Your task to perform on an android device: Export all reminders to the google drive
Image 2: 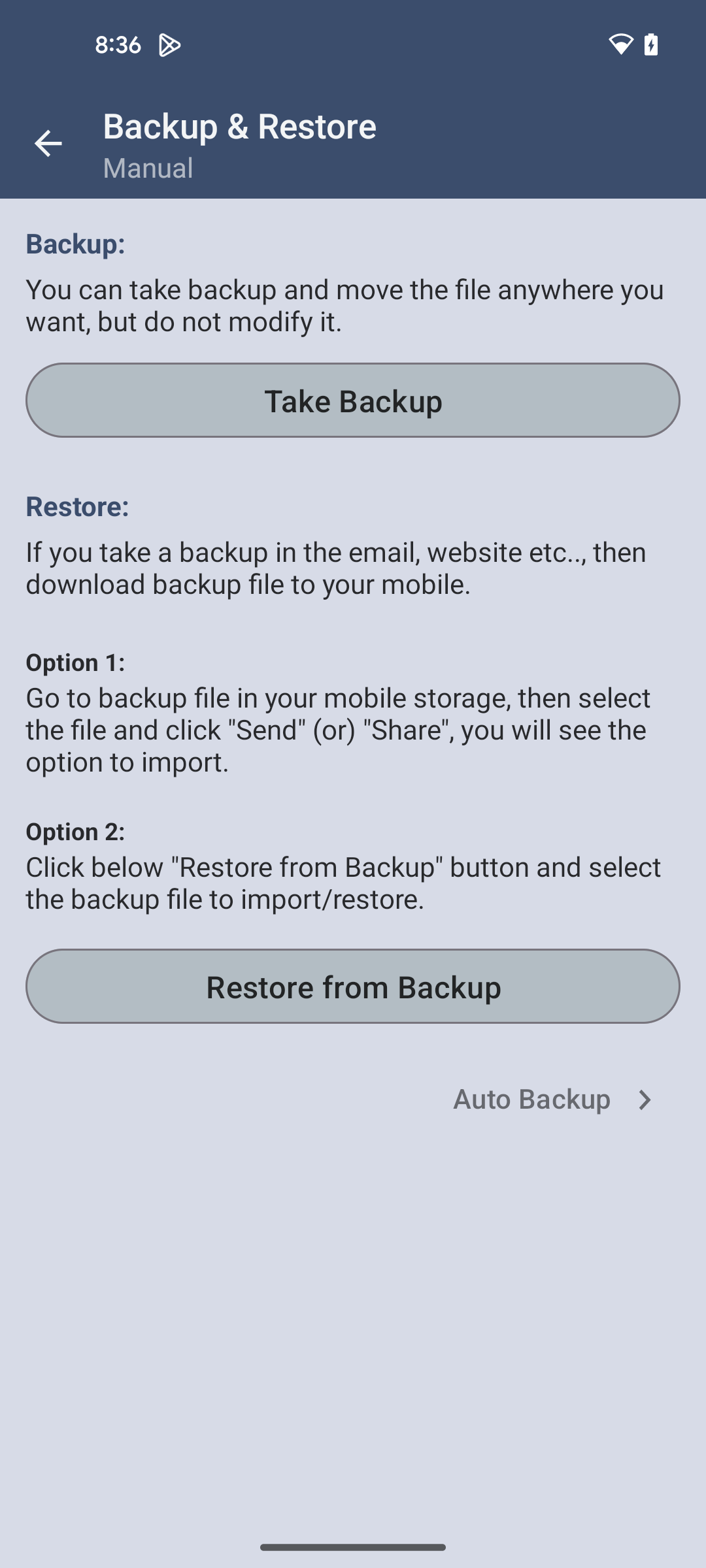
Click on Take Backup button
Step 2: click (352, 400)
Image 3: 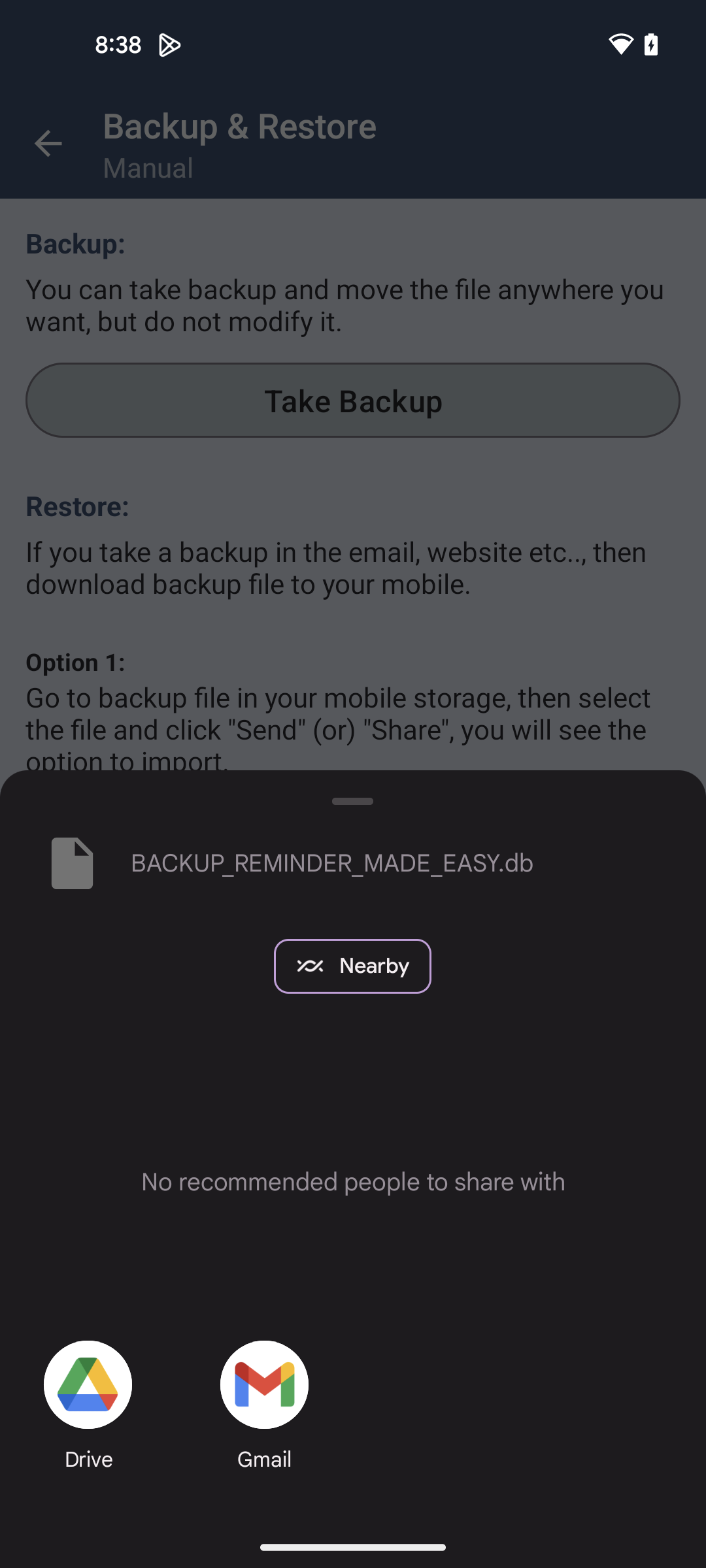
click on Drive at the bottom left corner
Step 3: click (87, 1384)
Image 4: 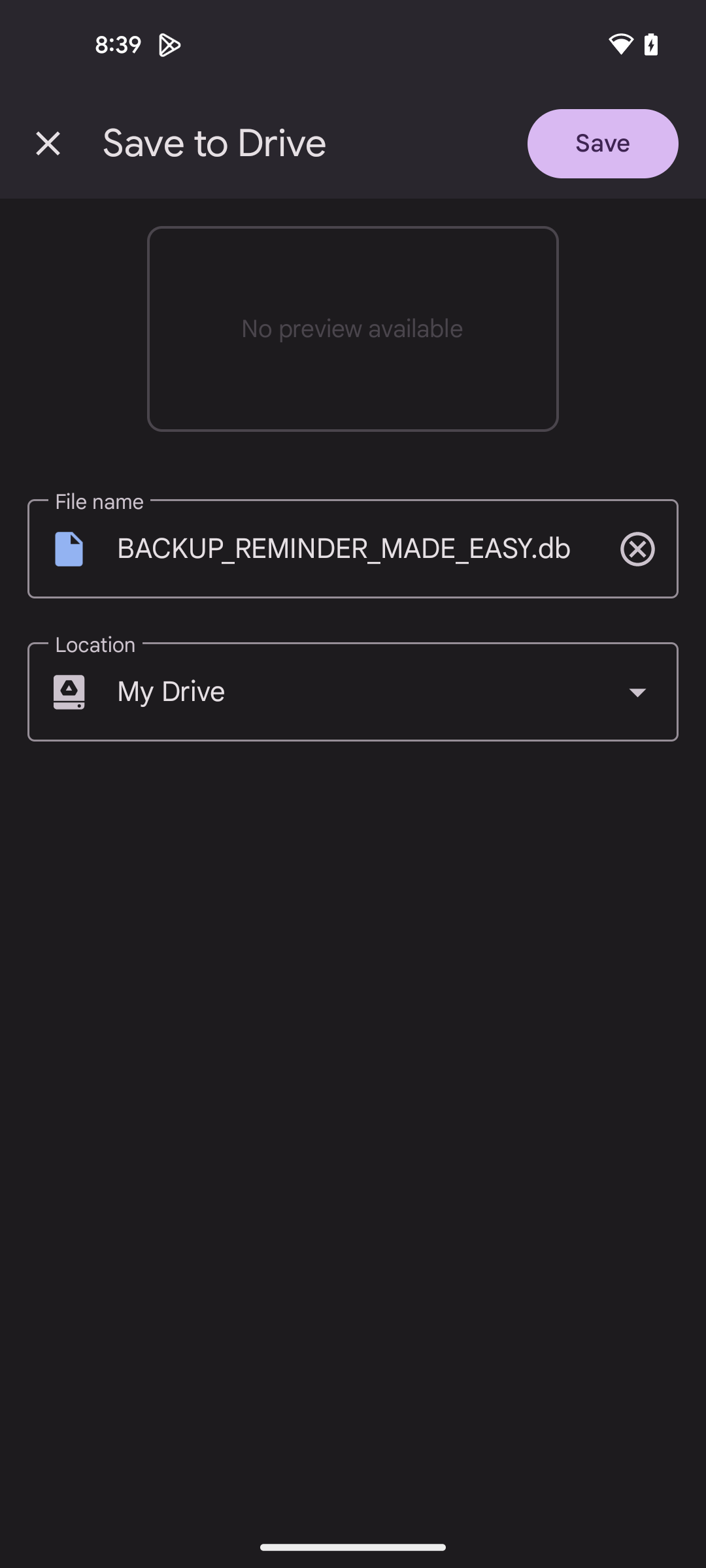
Click on Save at the top right corner
Step 4: click (603, 143)